Your task to perform on an android device: I'd like to record my voice. Record the voice with the smart voice Recorder app.
Image 0: 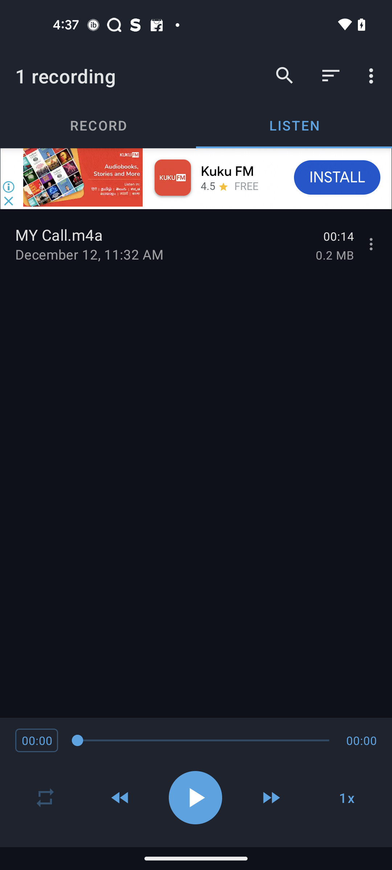
Open the Smart Voice Recorder app
Step 0: open app "Smart Recorder"
Image 2: 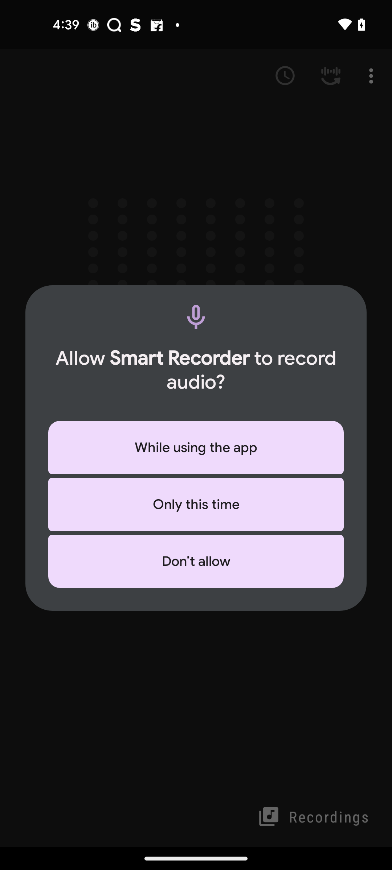
Click on the While using this app
Step 2: click (196, 447)
Image 3: 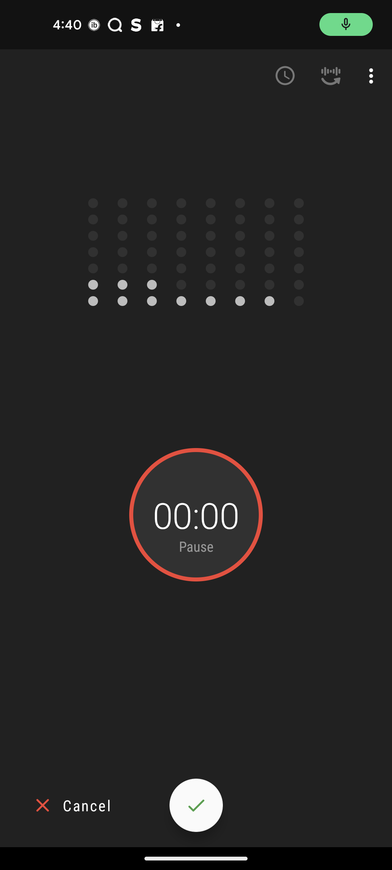
Click on the pause button
Step 3: click (196, 515)